Your task to perform on an android device: Open the Alarm Clock Beyond app and set the timer for 10 minutes.
Image 0: 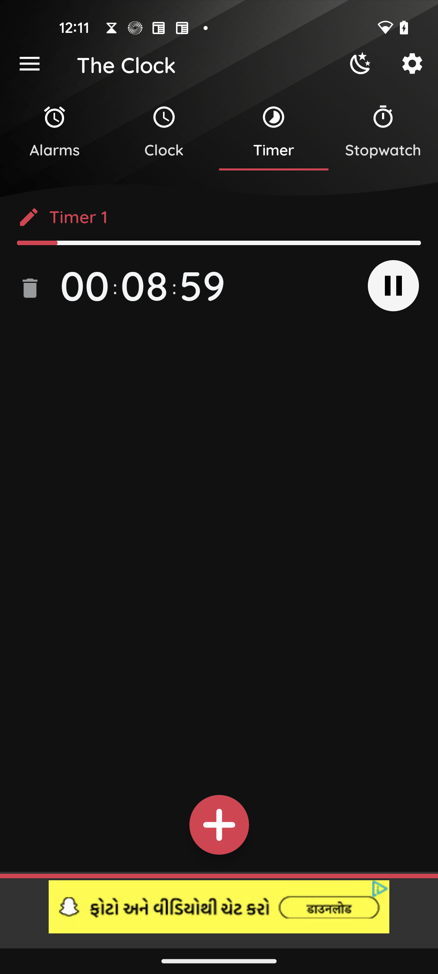
Open the Alarm Clock Beyond app
Step 0: open app "Alarm Clock Beyond"
Image 1: 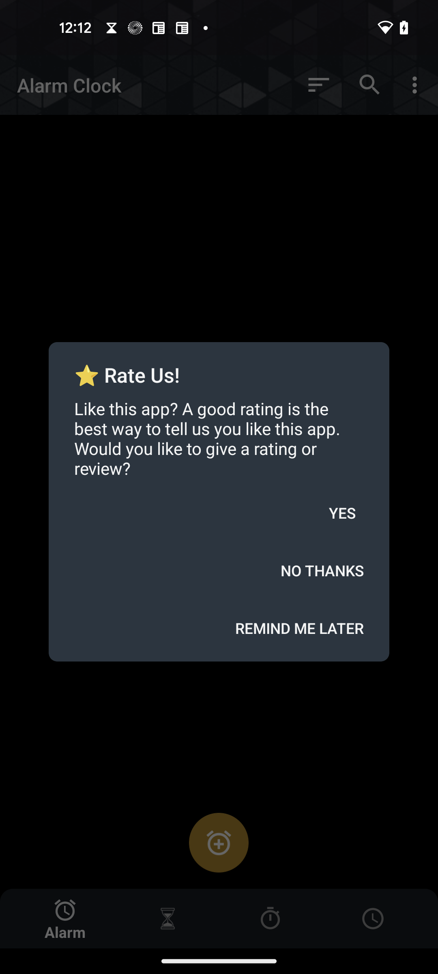
Click on the No Thanks
Step 1: click (322, 570)
Image 2: 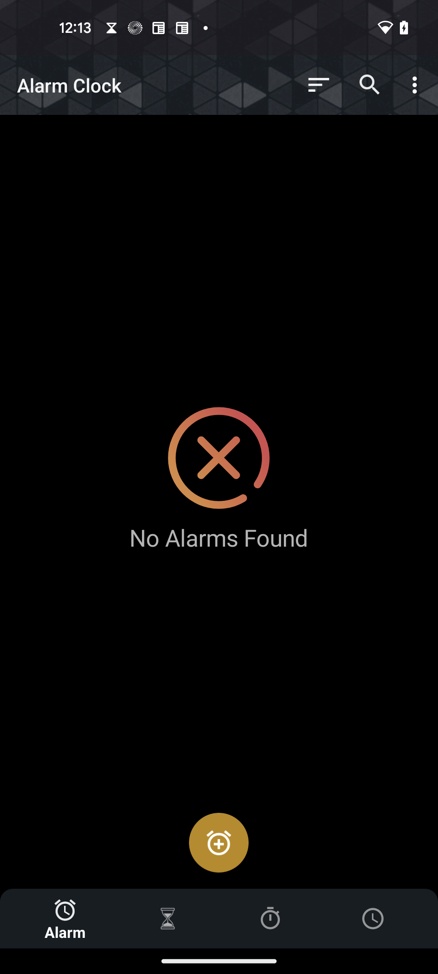
Go to the timer section
Step 2: click (167, 918)
Image 3: 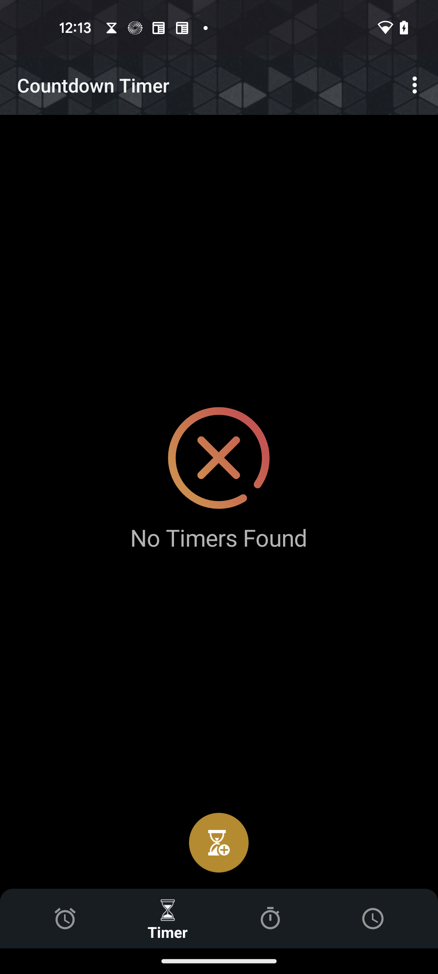
Add a New timer
Step 3: click (219, 843)
Image 4: 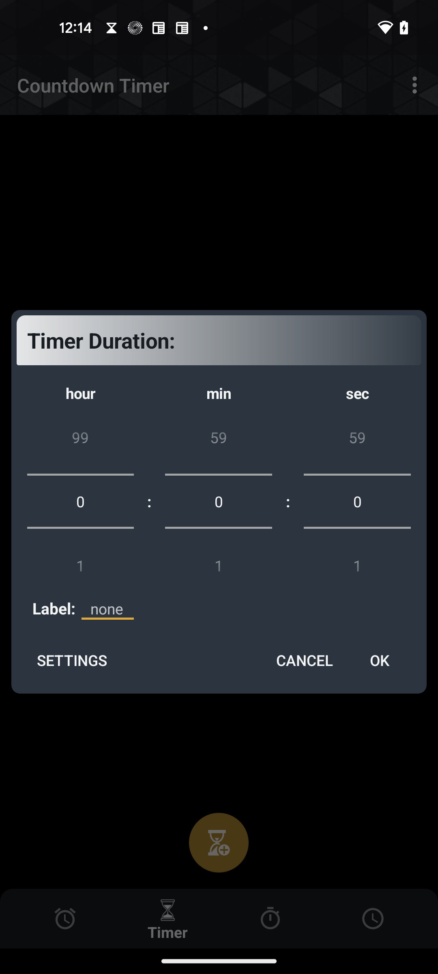
Go to the Minute dialer section
Step 4: click (213, 499)
Image 5: 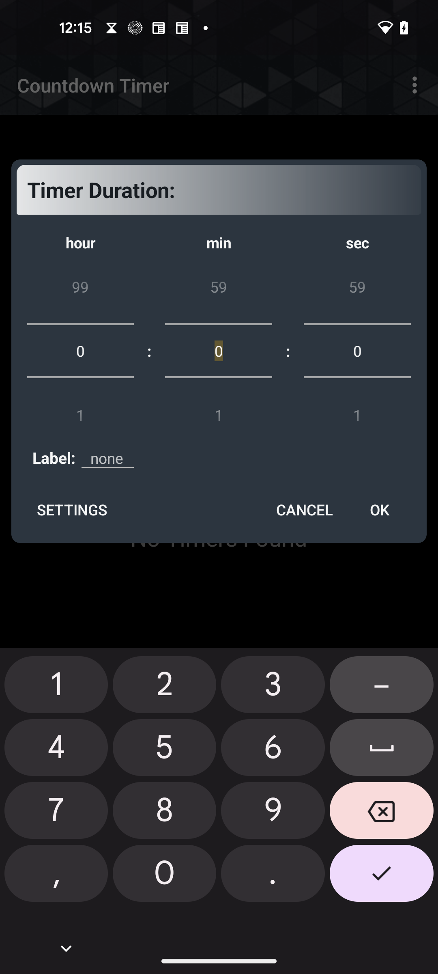
Set the Timer to 10 minutes
Step 5: type "10"
Image 6: 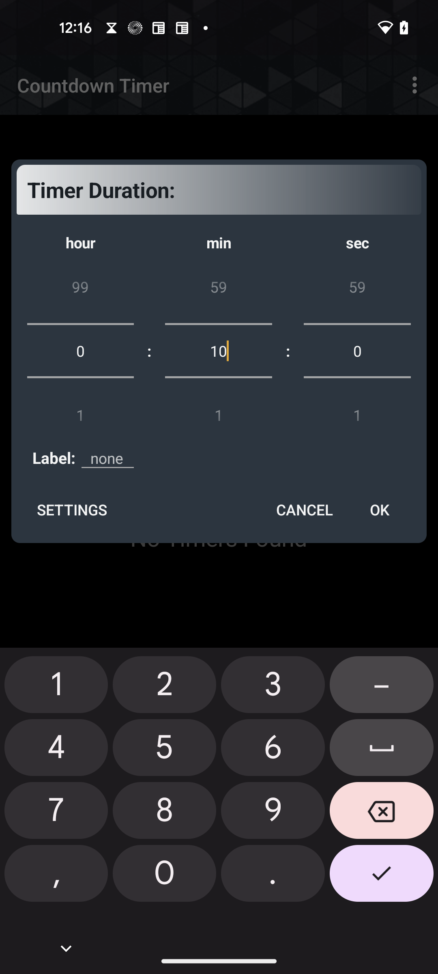
Click on the OK button
Step 6: click (379, 509)